Your task to perform on an android device: I want to learn the Vocabulary of Hindi.
Image 1: 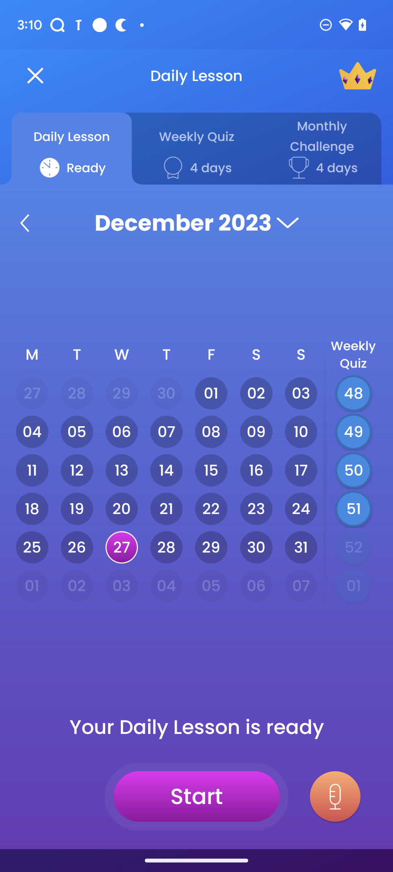
Click on the Start button.
Step 1: click (196, 796)
Image 2: 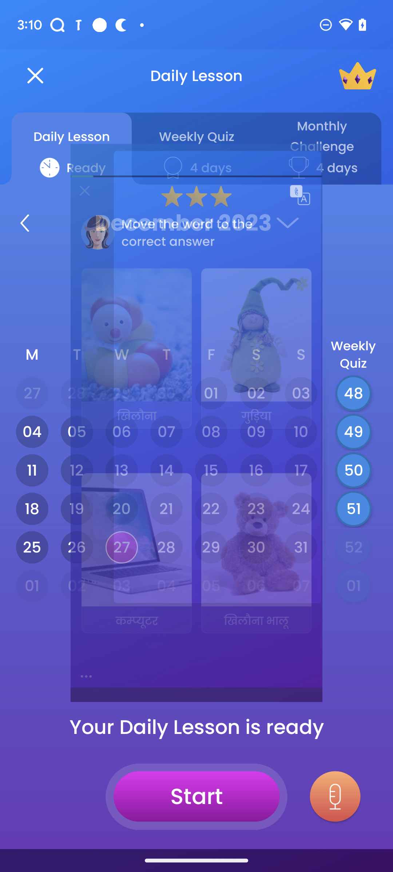
Click on the Start button.
Step 2: wait
Image 3: 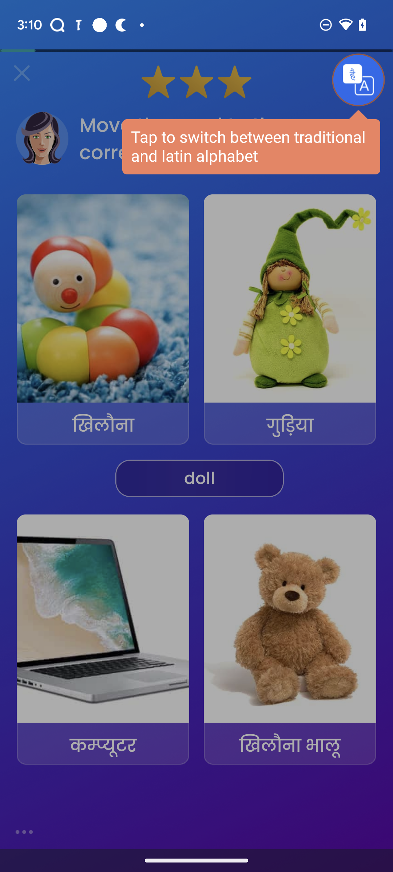
Click on the Start button.
Step 3: wait
Image 4: 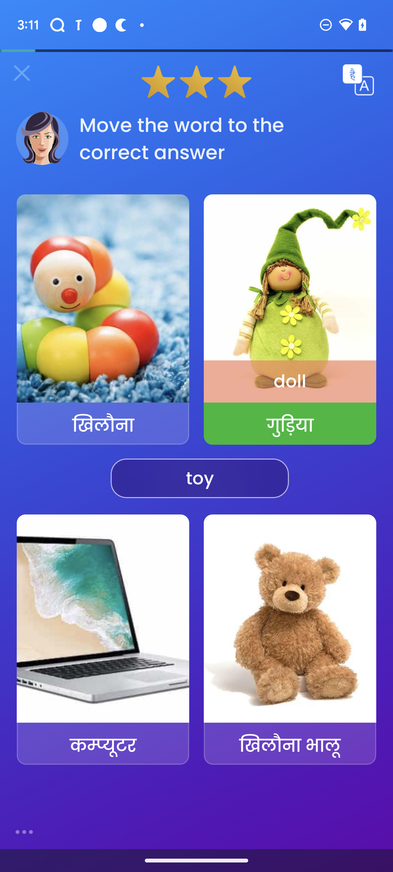
Click on Toy.
Step 4: click (196, 478)
Image 5: 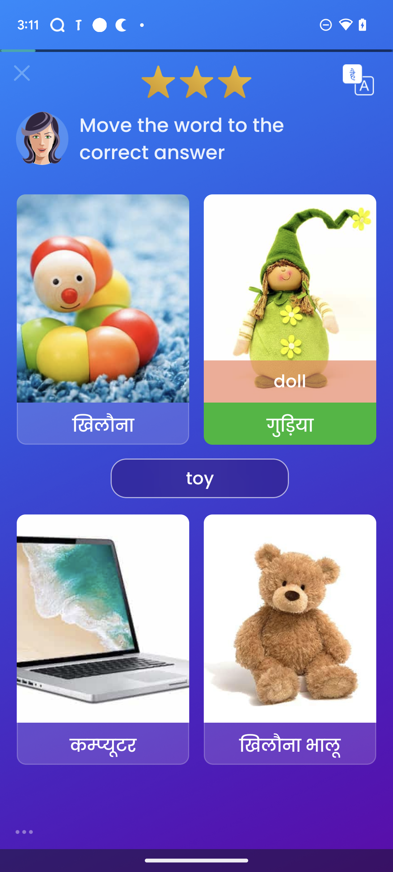
Click on the first image.
Step 5: click (103, 423)